Your task to perform on an android device: I want to apply a coupon for the maximum amount possible on my shopping bag.
Image 0: 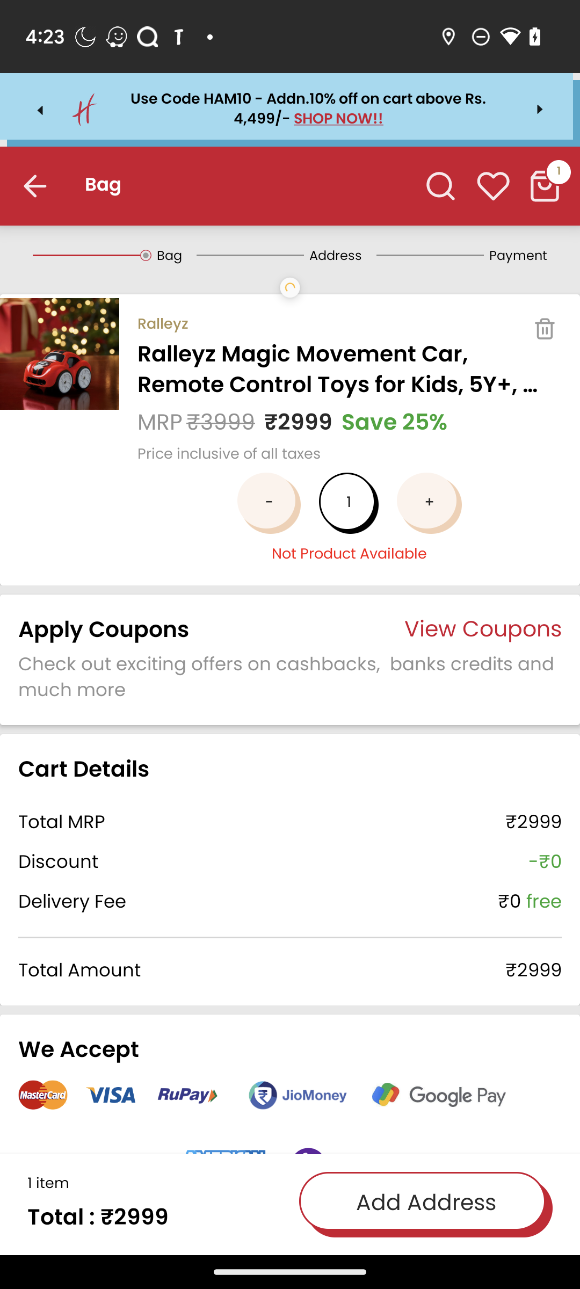
Click on View Coupons button.
Step 0: click (483, 631)
Image 1: 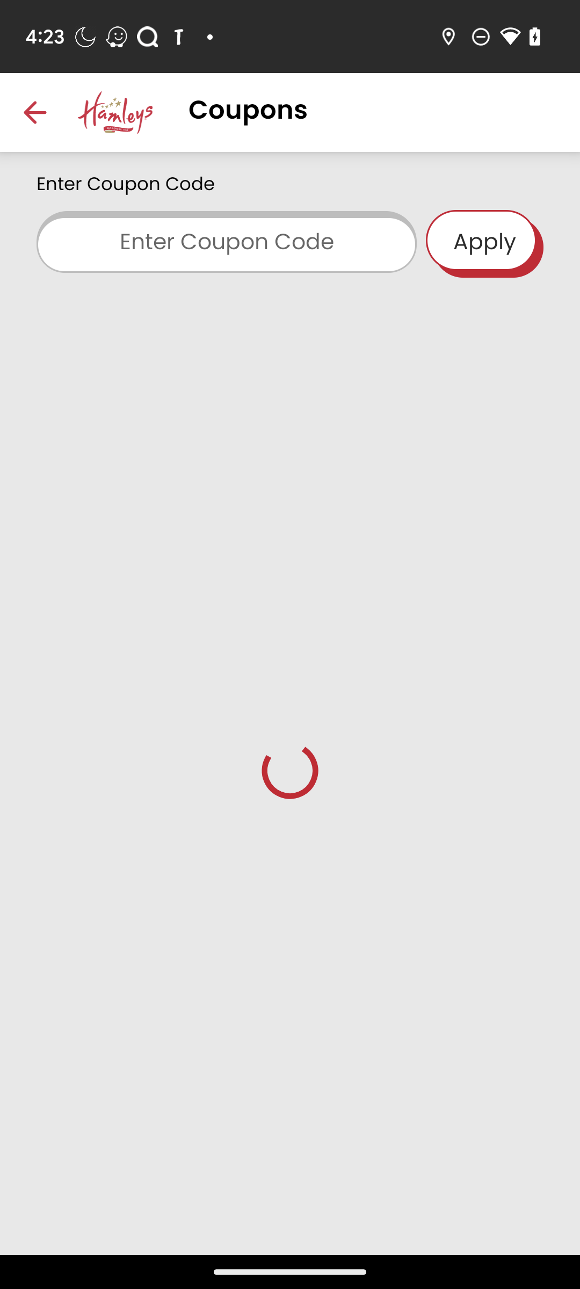
Click on View Coupons button.
Step 1: wait
Image 2: 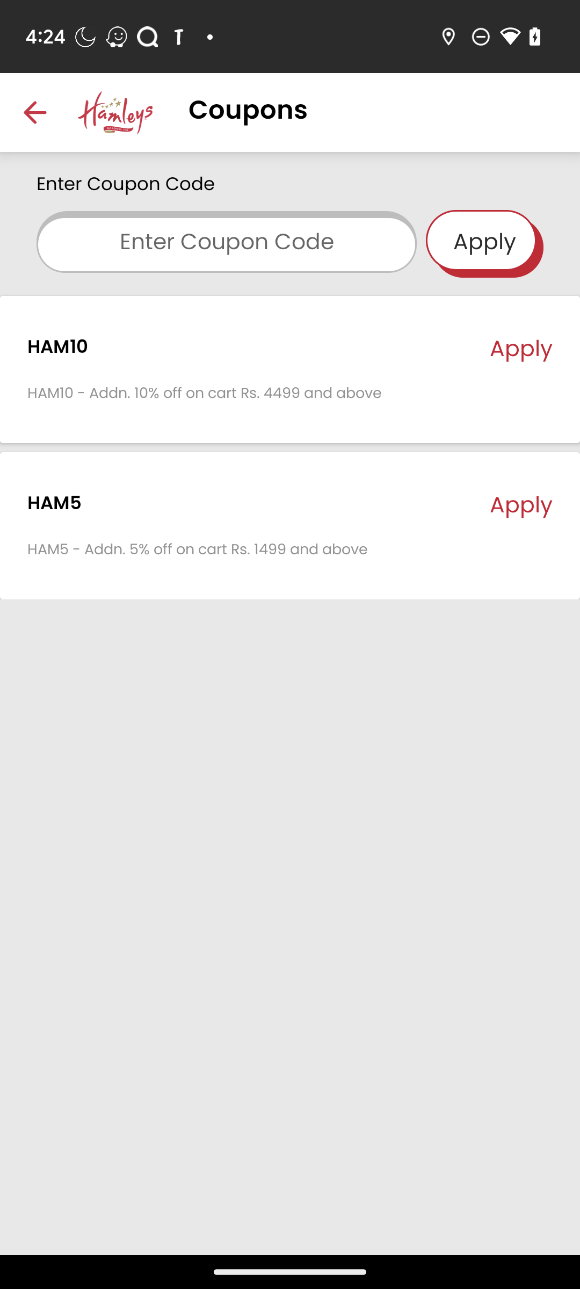
Click on the Apply button on the HAM5 discount coupon.
Step 2: click (521, 506)
Image 3: 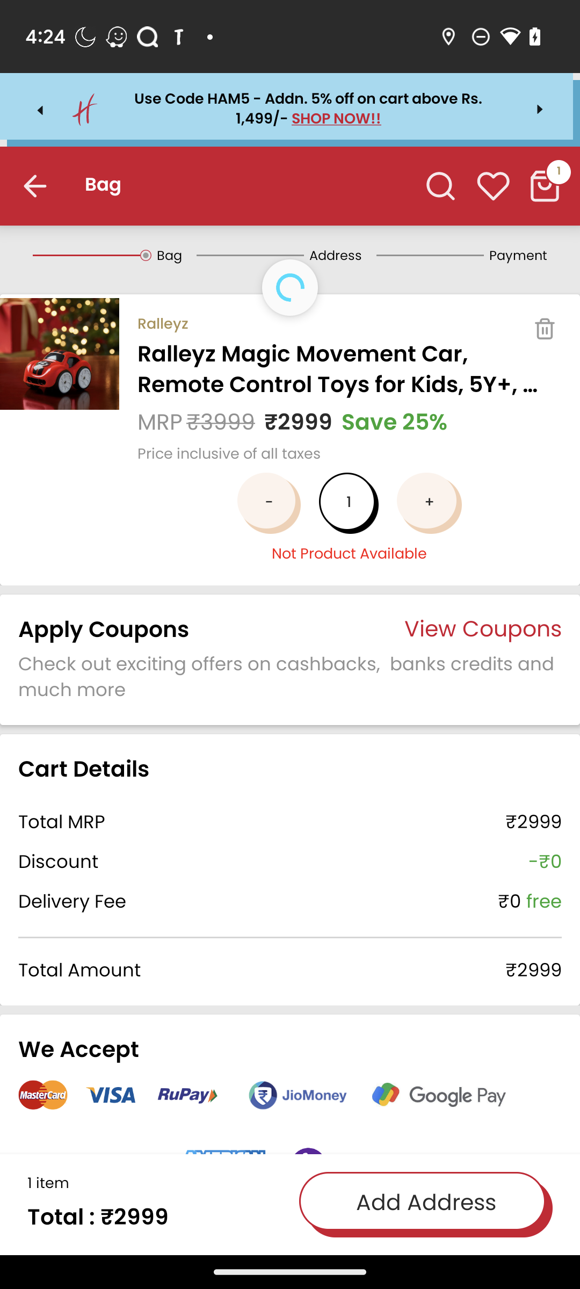
Click on the Apply button on the HAM5 discount coupon.
Step 3: wait